Your task to perform on an android device: I should set a goal of one month to finish the learning.
Image 0: 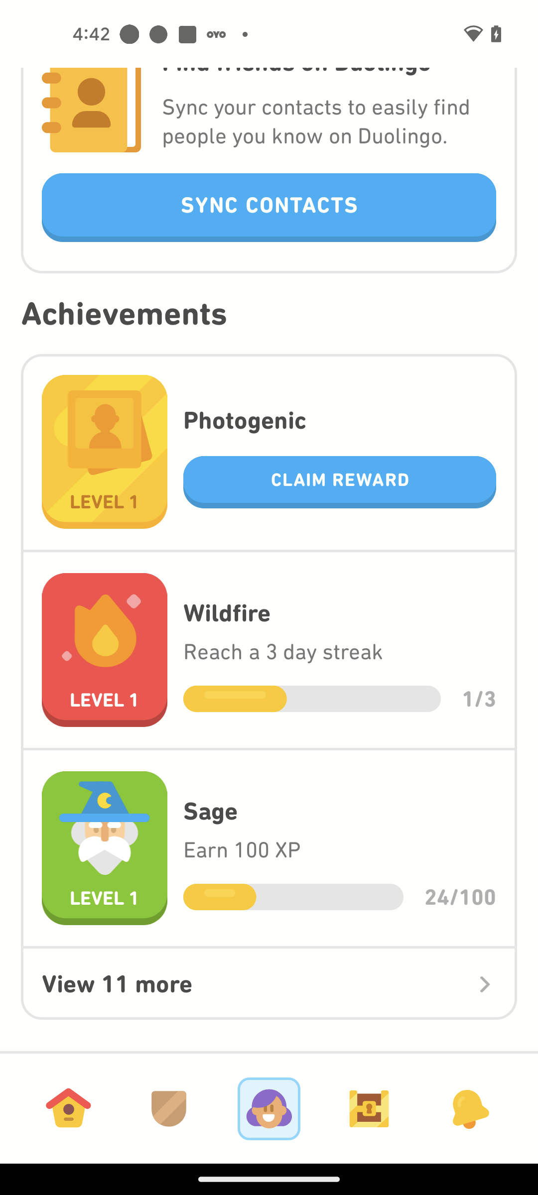
Go to the Home tab
Step 0: click (68, 1108)
Image 1: 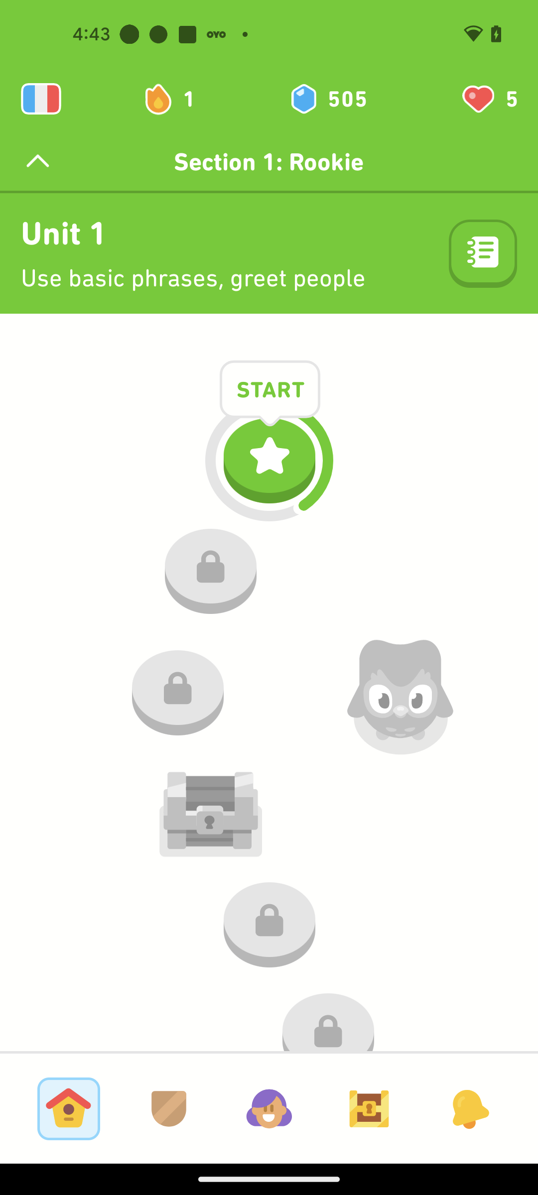
Click on the streak icon at the top of the screen
Step 1: click (176, 99)
Image 2: 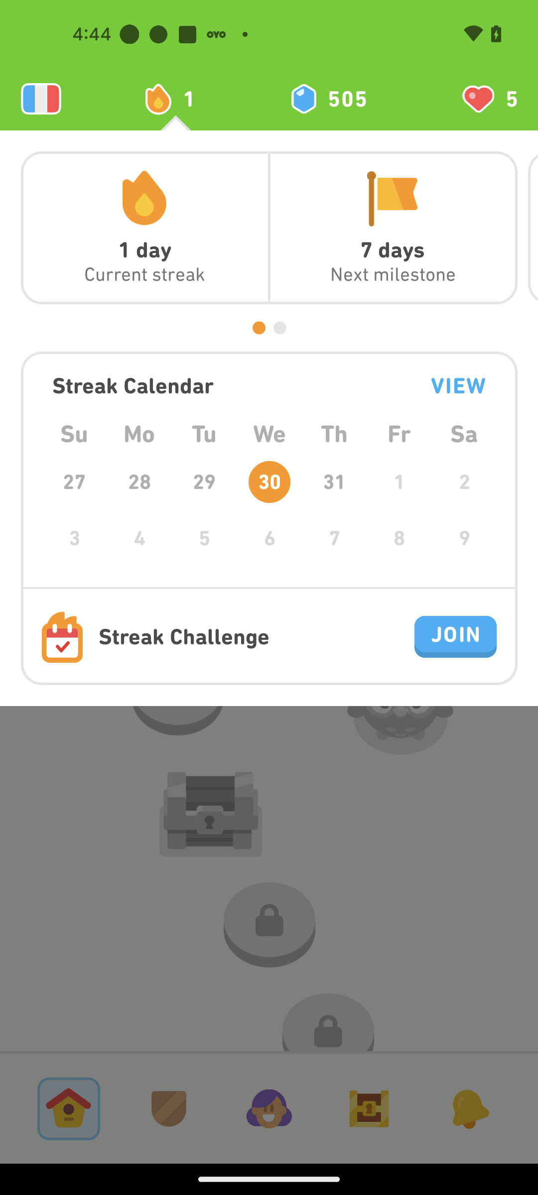
Click on the JOIN button
Step 2: click (455, 636)
Image 3: 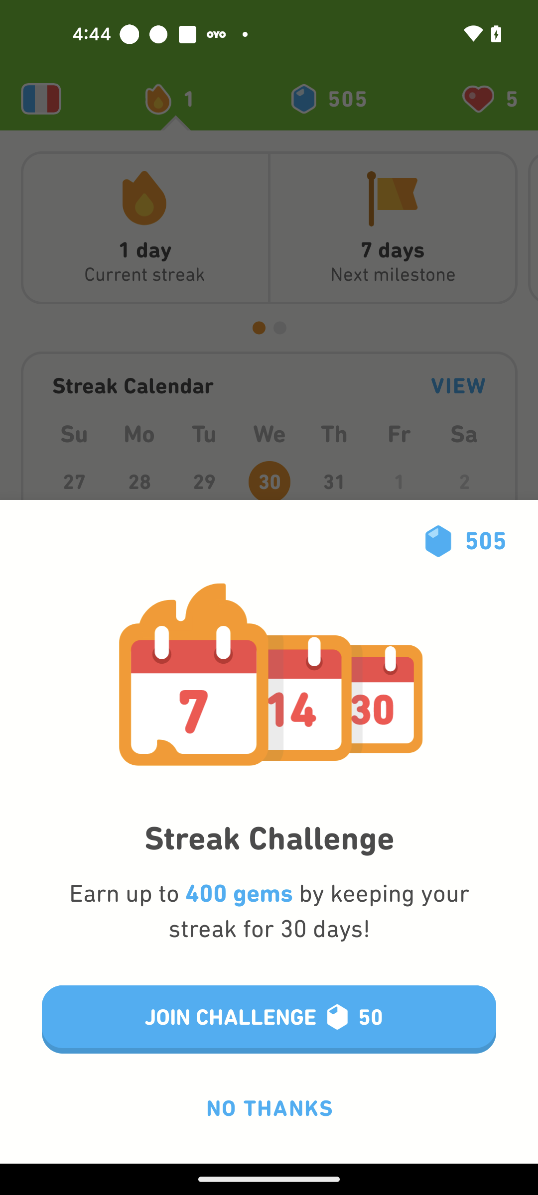
Click on the JOIN CHALLENGE option
Step 3: click (230, 1017)
Image 4: 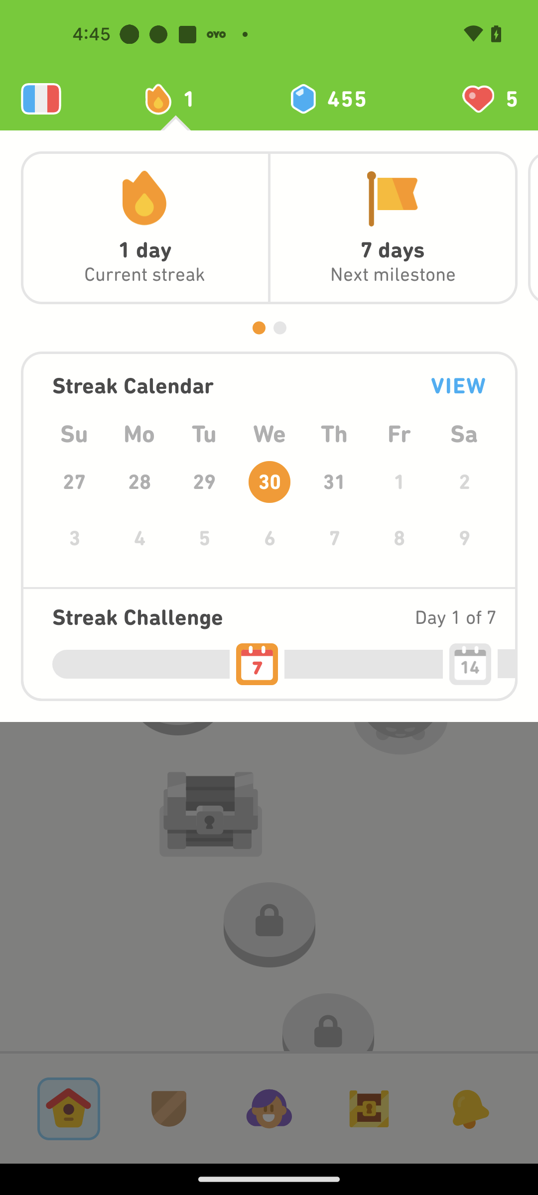
Click on the JOIN CHALLENGE option
Step 4: wait